Your task to perform on an android device: I have some work deadlines at my school and will have to postpone my trip to washington, therefore save the property in the RedFin app. 
Image 0: 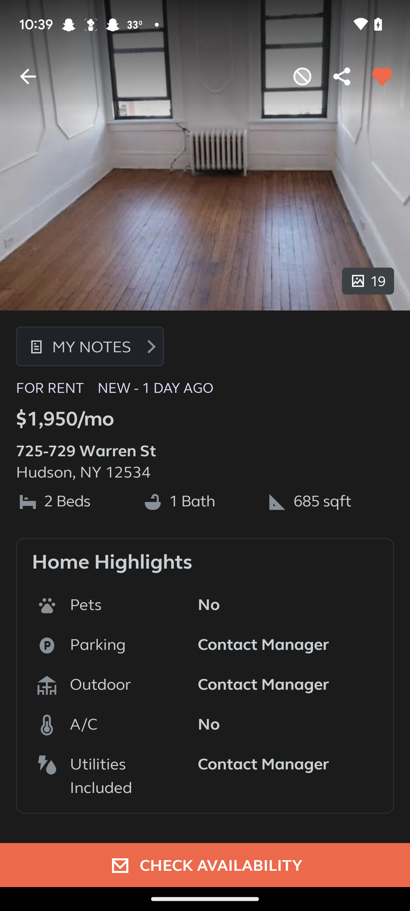
Open the redfin app
Step 0: open app "Redfin"
Image 1: 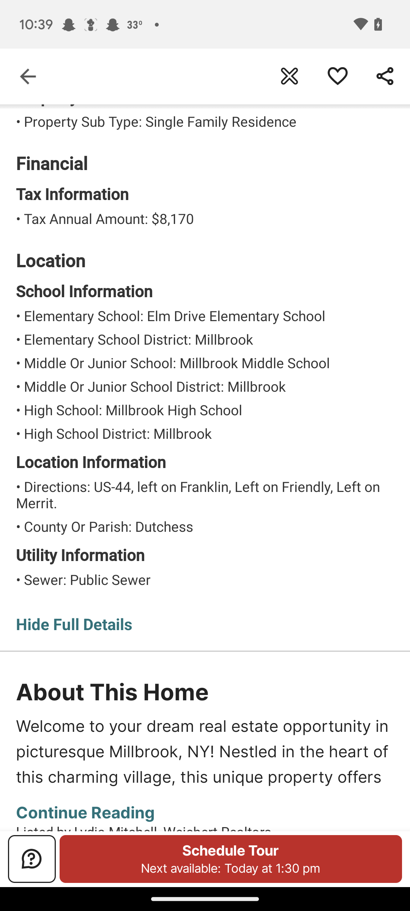
Click on the heart icon at the top of the screen
Step 1: click (337, 76)